Your task to perform on an android device: Add Lace-up Boots  of size 10 to cart for mom to H&M  app 
Image 0: 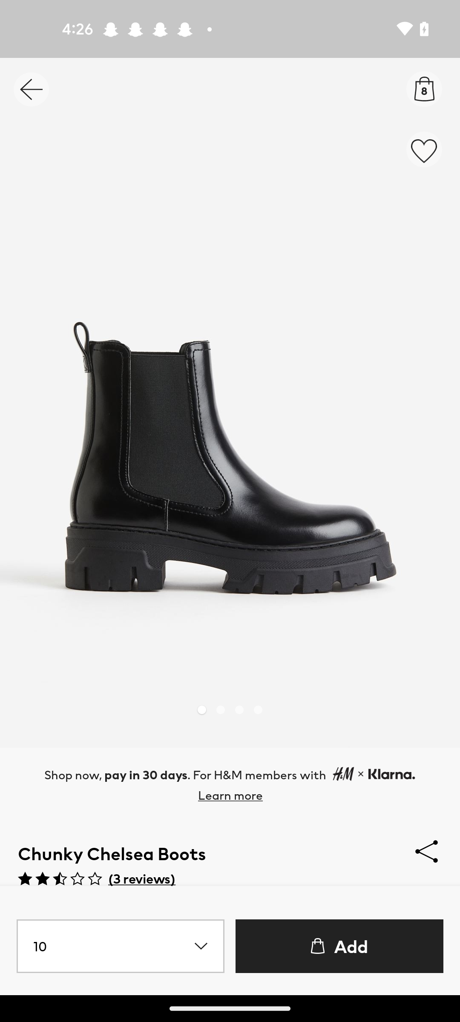
Go back to previous page 
Step 0: press back button
Image 1: 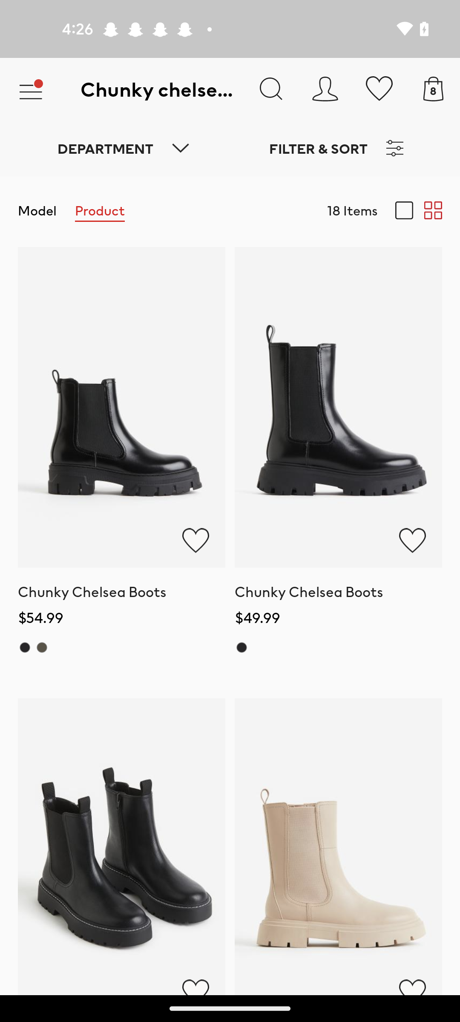
Click on the search icon at the top of the screen 
Step 1: click (271, 89)
Image 2: 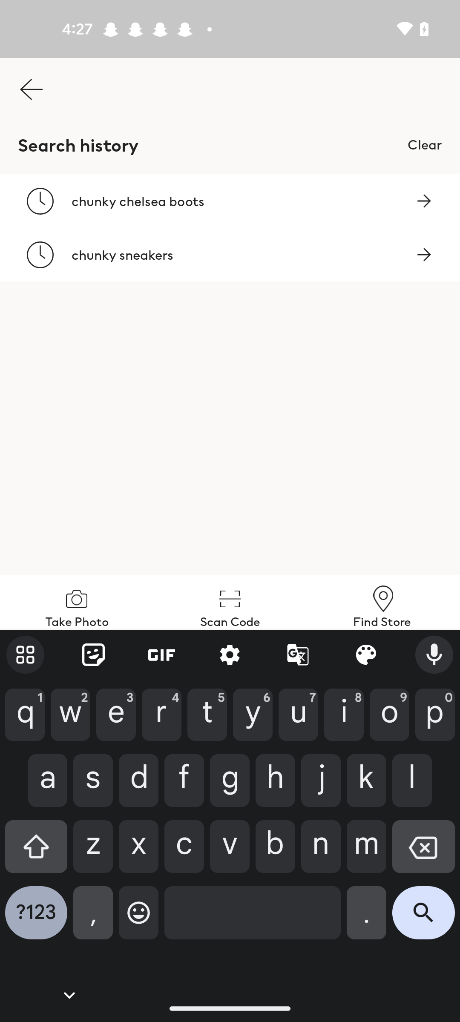
Enter a Lace-up Boots
Step 2: type "Lace-up Boots"
Image 4: 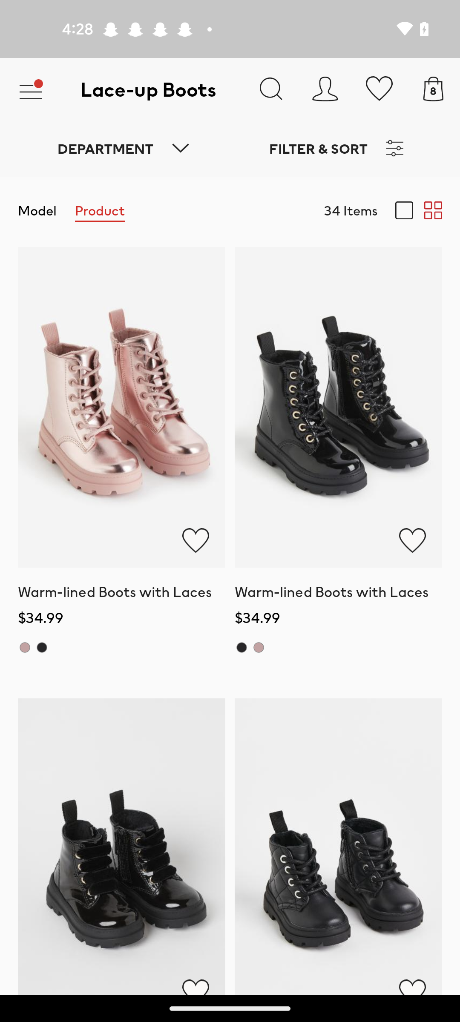
Swipe up
Step 4: scroll down
Image 6: 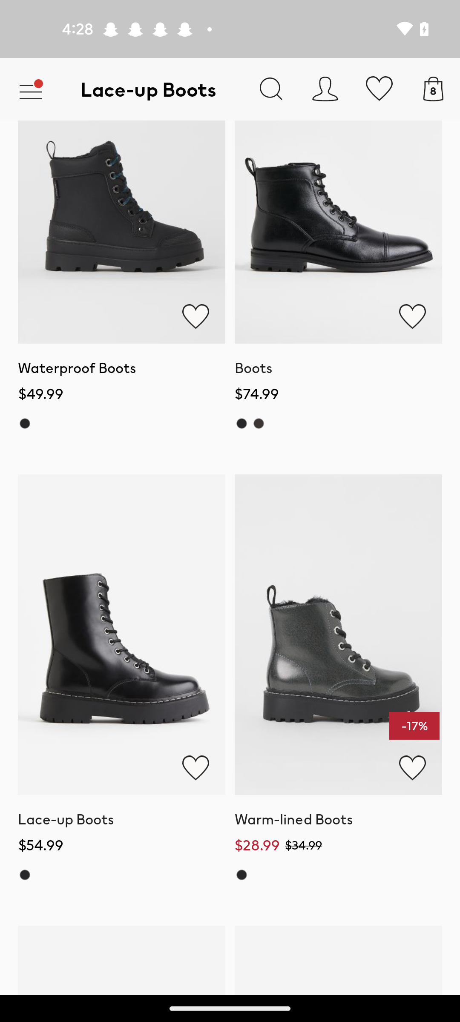
Click on the Lace-up Boots option of the screen 
Step 6: click (124, 634)
Image 8: 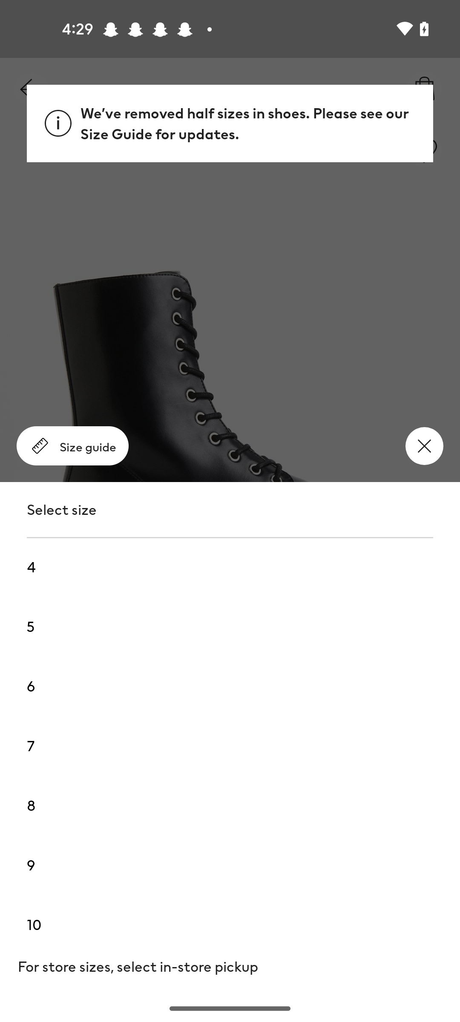
Select the size 10
Step 8: click (212, 917)
Image 9: 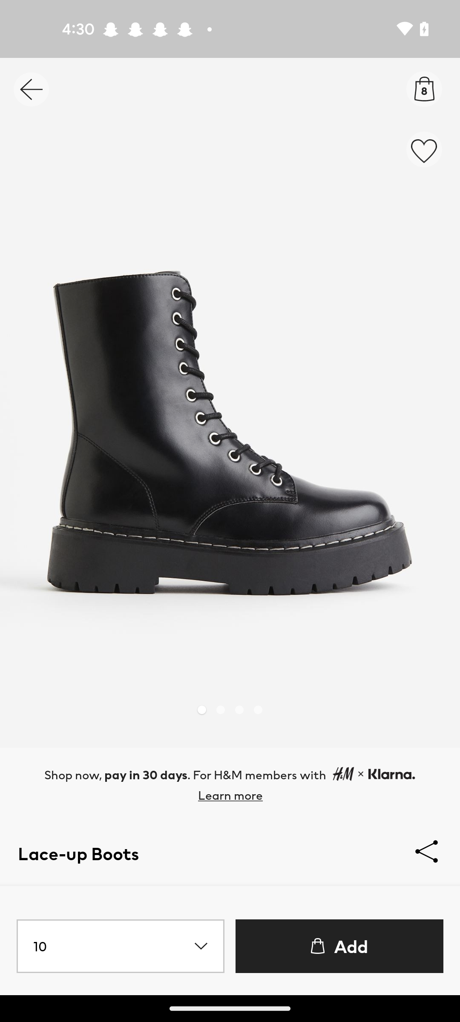
Click on the Add to bag tab of the screen 
Step 9: click (351, 946)
Image 10: 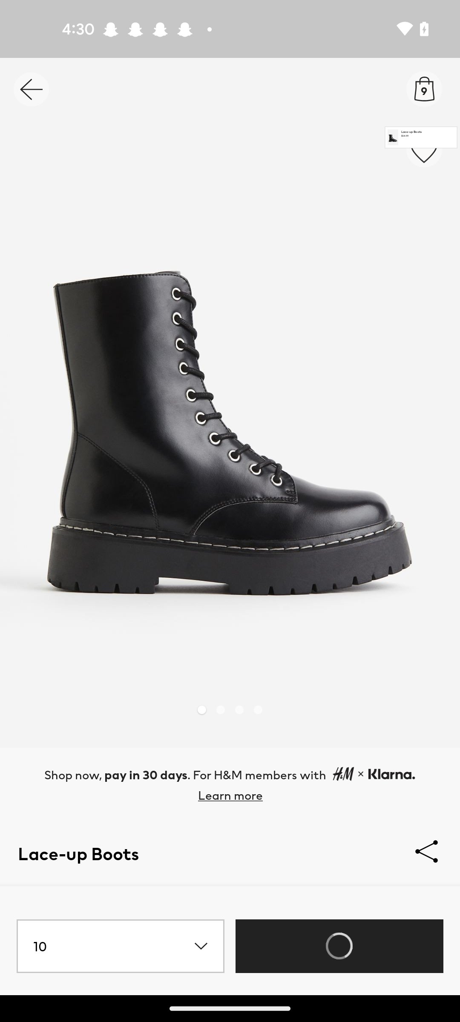
Click on the Add to bag tab of the screen 
Step 10: wait